Your task to perform on an android device: I want to share the YMCA Org..pdf file to janedbwpersonatest@gmail.com via the messaging app so that, if it works for her, she may also volunteer. 
Image 0: 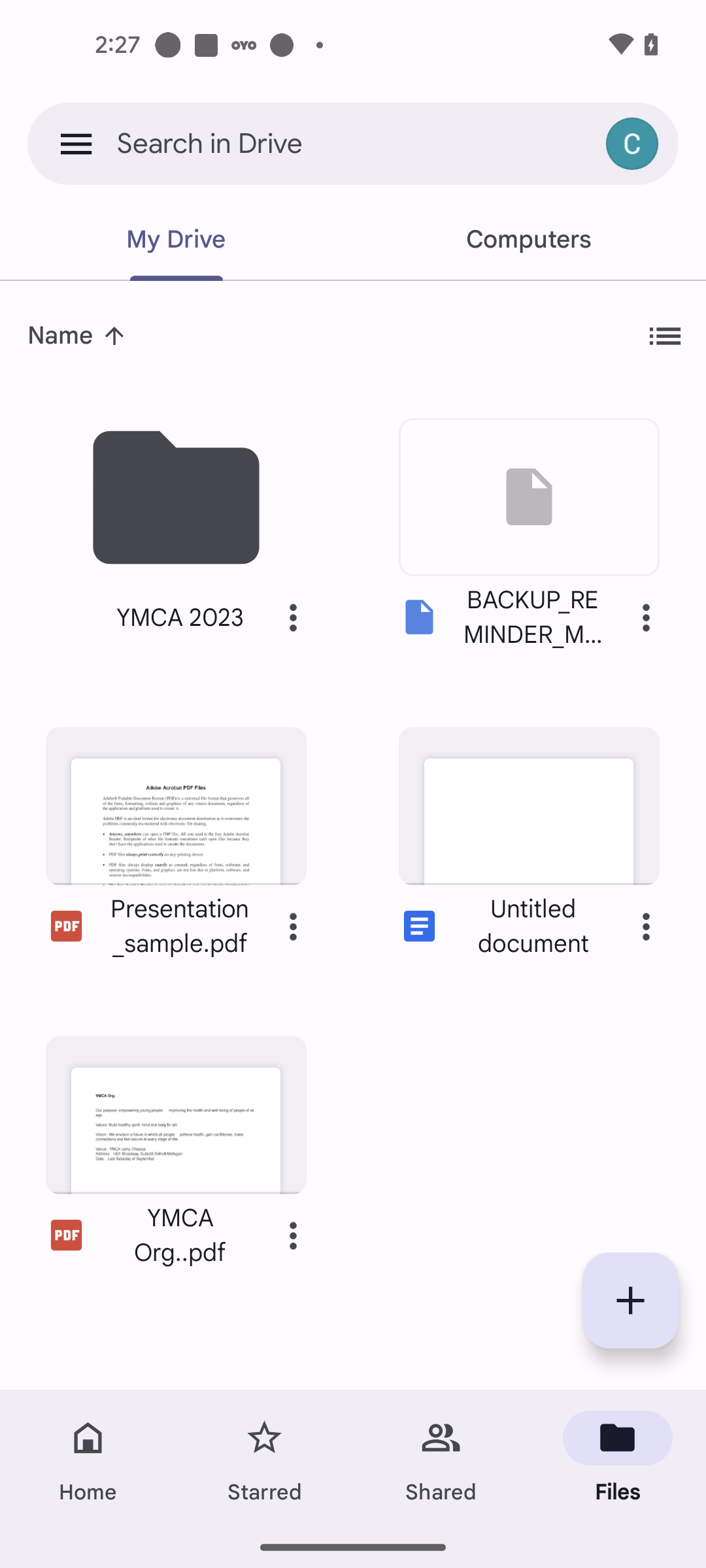
Click on the Three dots icon of the YMCA Org..pdf file
Step 0: click (293, 1235)
Image 1: 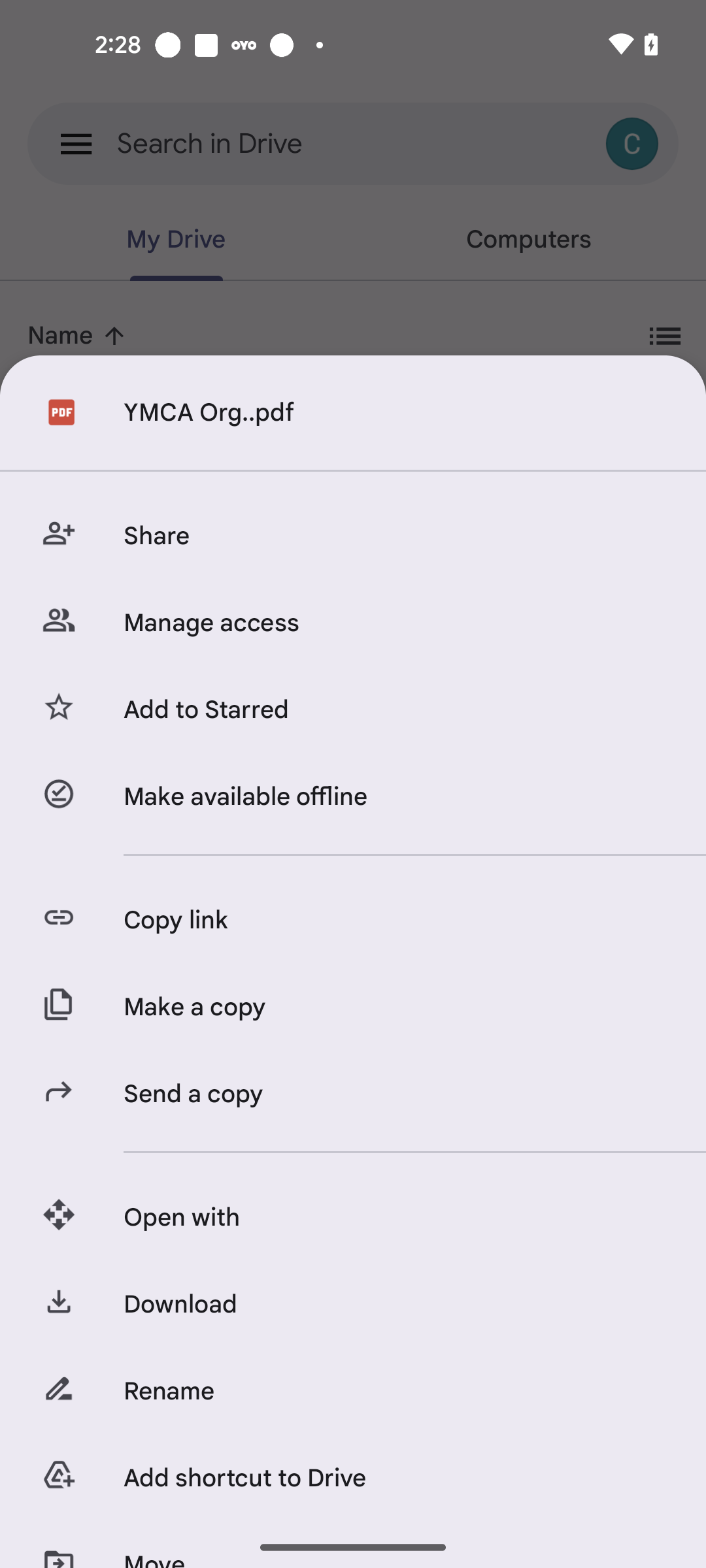
Click on the share option
Step 1: click (394, 536)
Image 2: 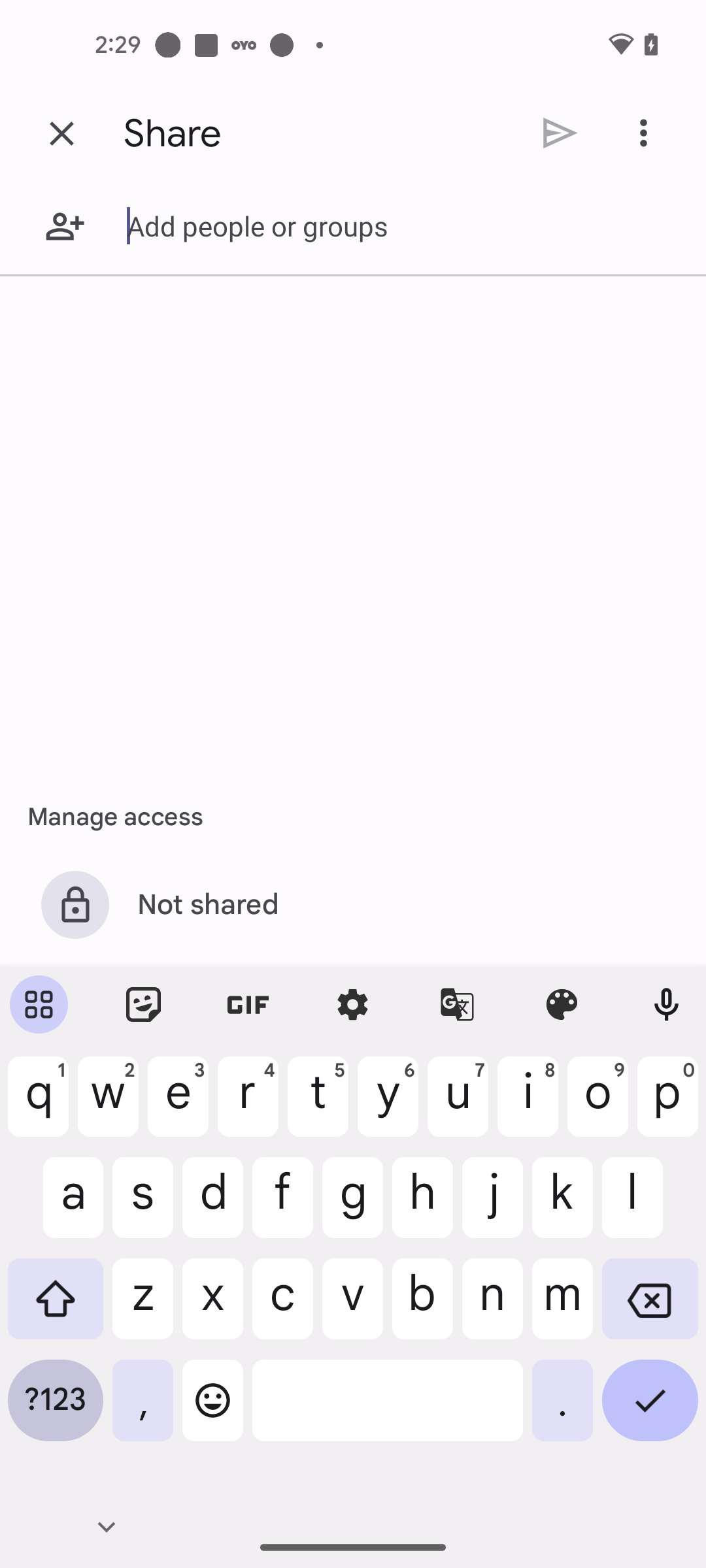
Enter the ID janedbwpersonatest@gmail.com
Step 2: type "janedbwpersonatest@gmail.com"
Image 3: 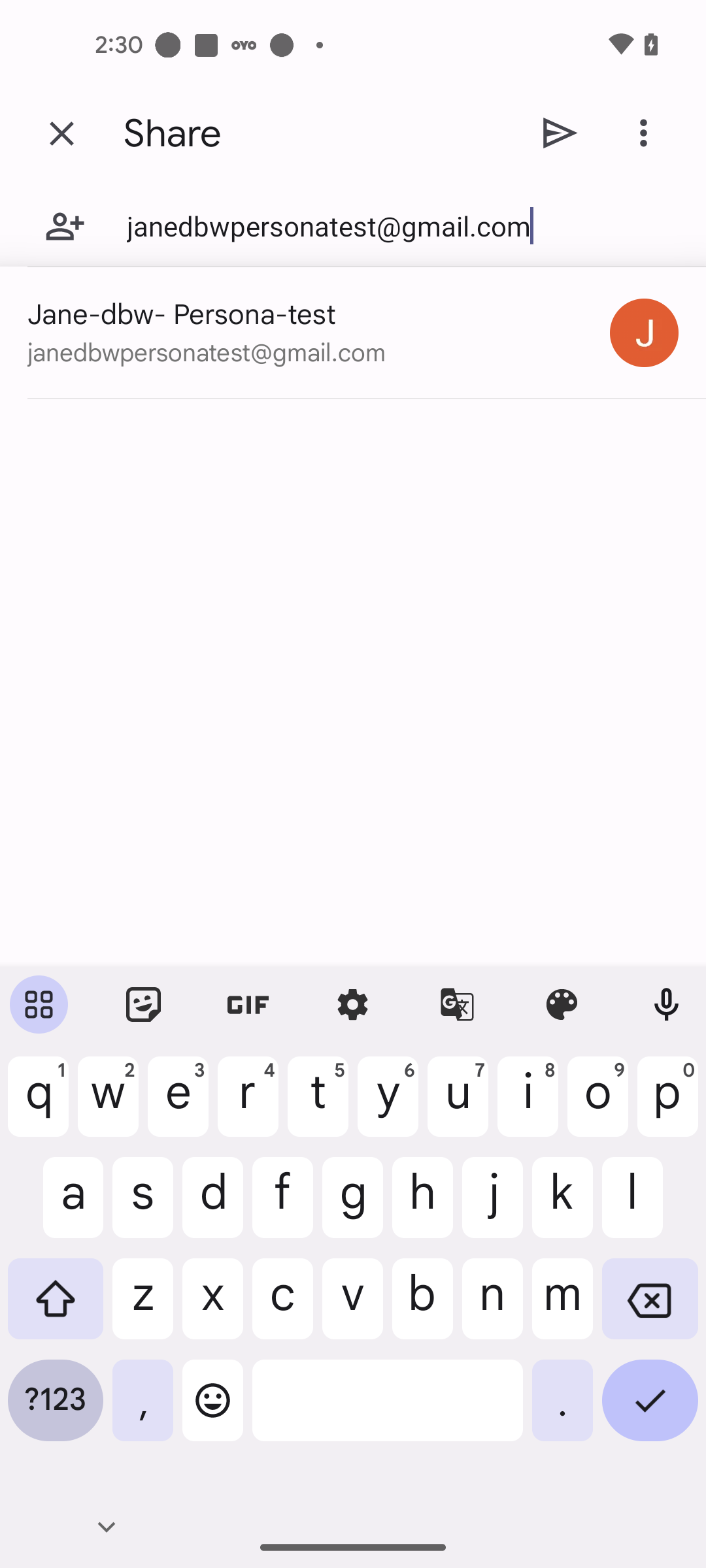
Click on the suggested email id 
Step 3: click (308, 315)
Image 4: 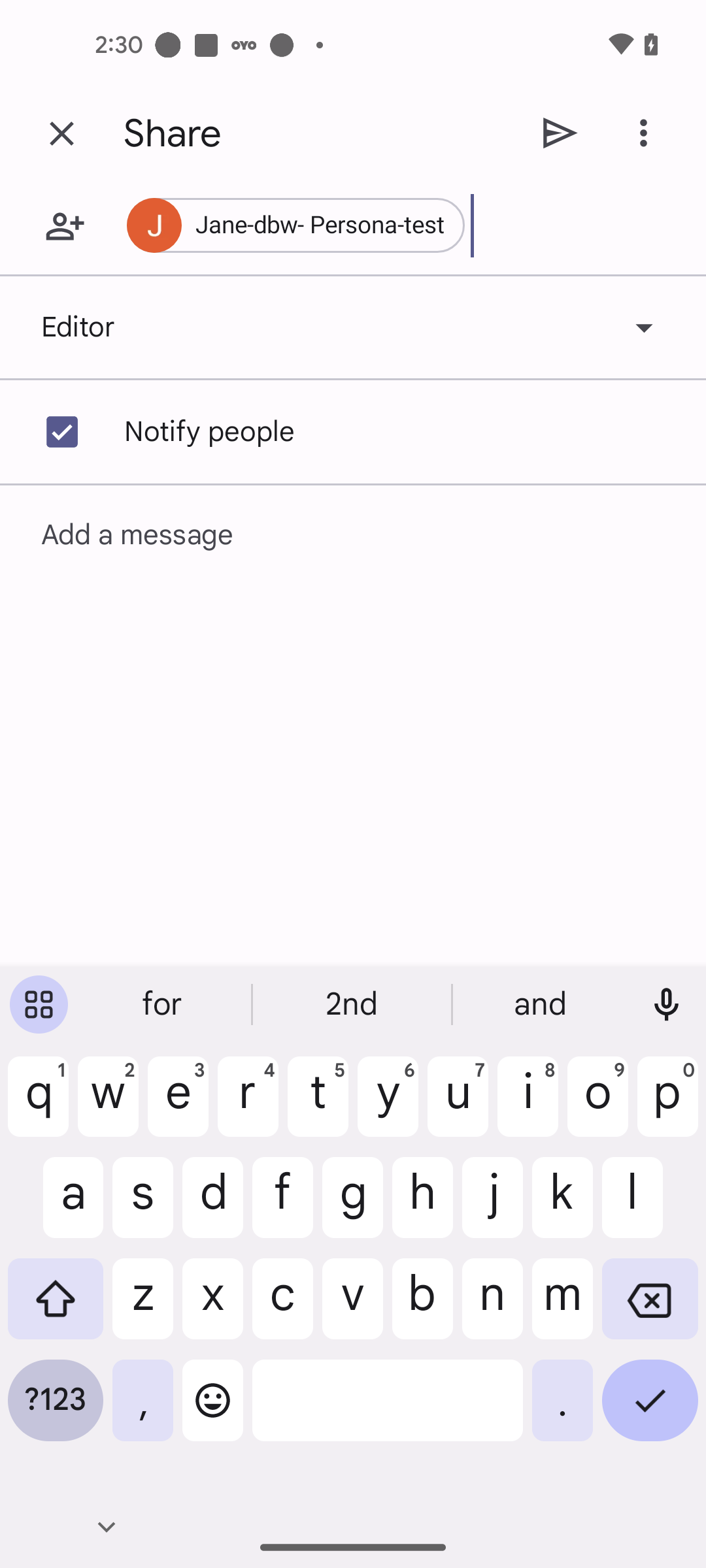
Click on the check icon of the Notify people option
Step 4: click (370, 432)
Image 5: 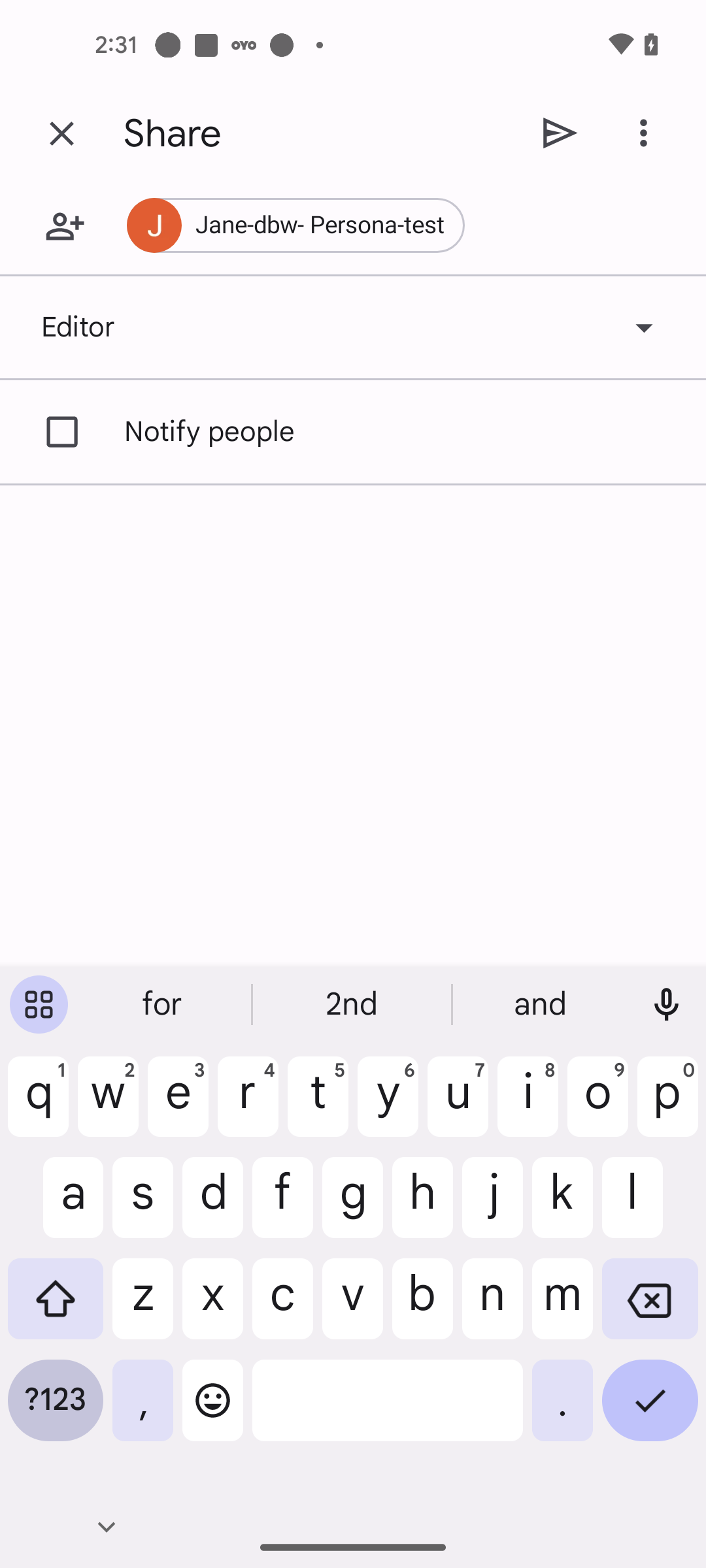
Click on the send icon at the top right corner of the screen
Step 5: click (560, 133)
Image 6: 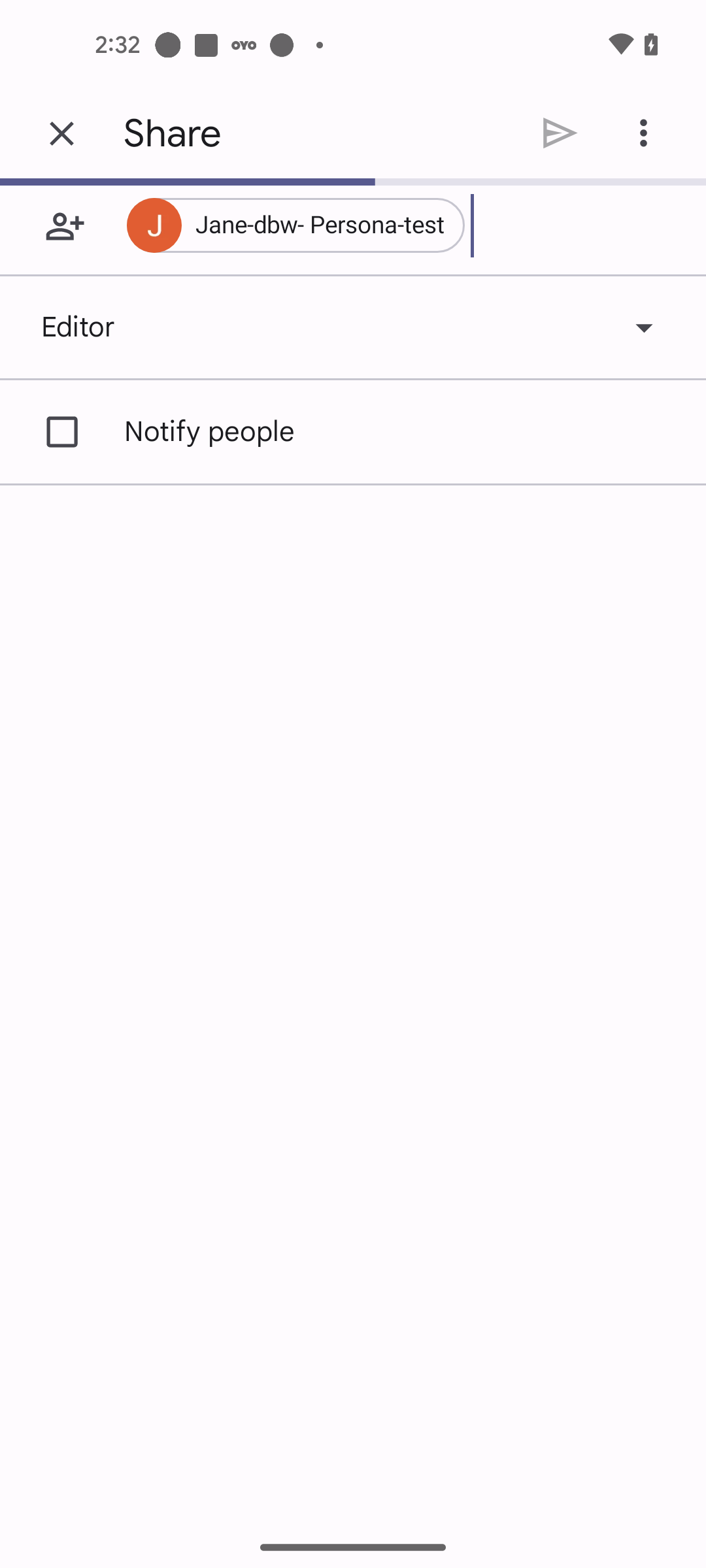
Click on the send icon at the top right corner of the screen
Step 6: wait